Your task to perform on an android device: The old wolf Wooden wall mounted cabinet looks good, Compare the prices of the old wolf wooden wall mounted cabinet with the similar products in the Flipkart app .
Image 0: 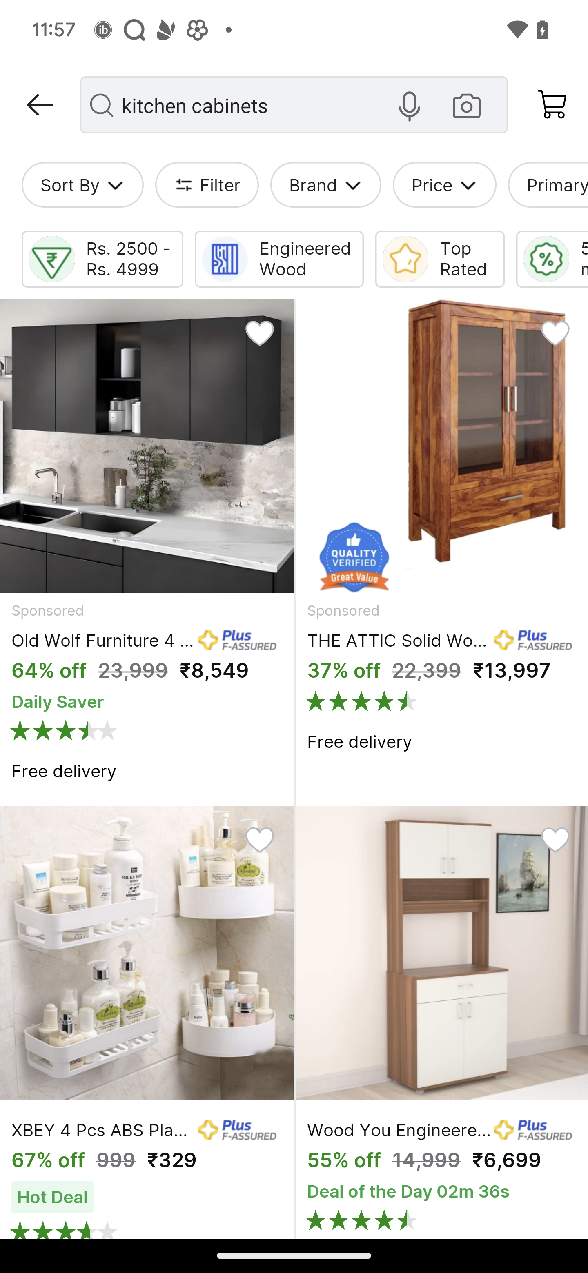
Click on the suggested item
Step 0: click (90, 432)
Image 1: 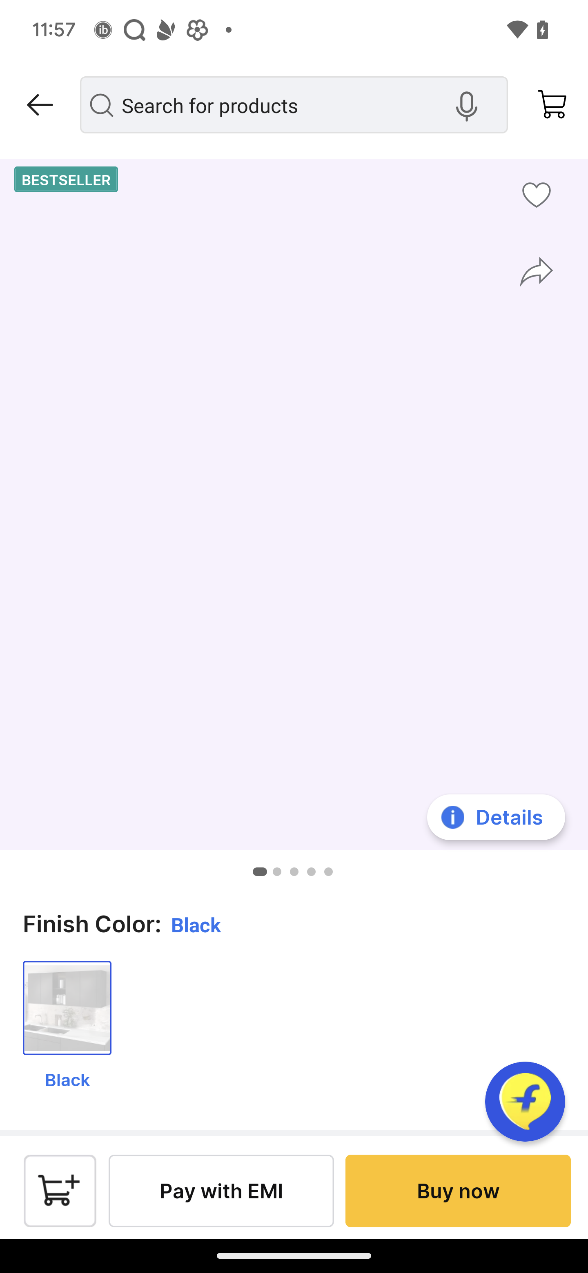
Click on the suggested item
Step 1: wait
Image 2: 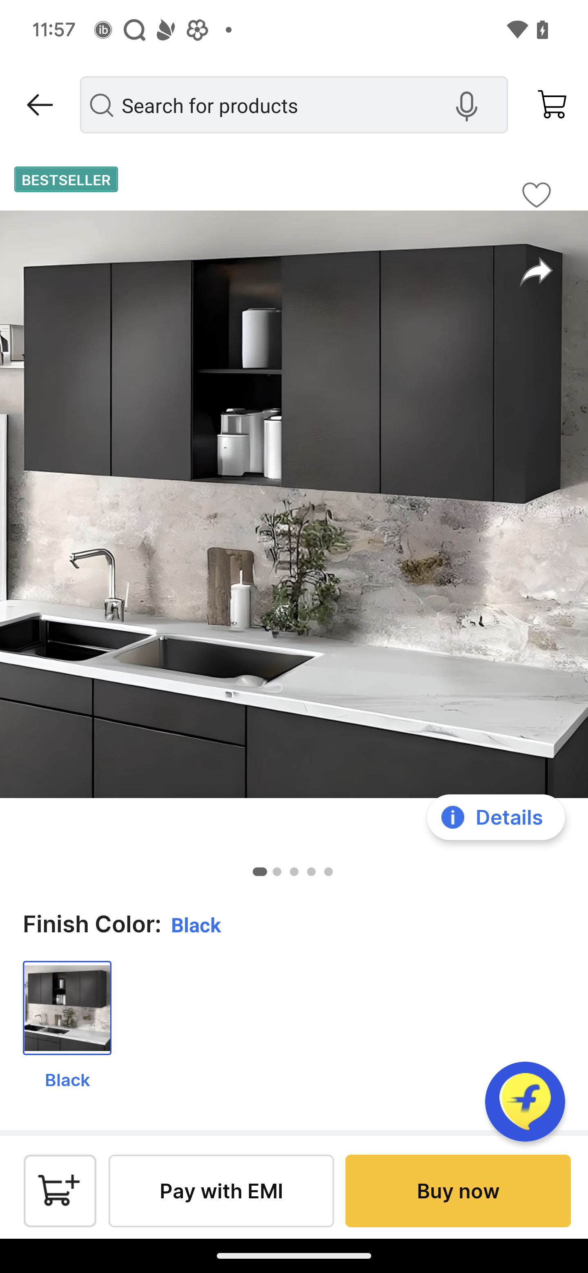
Swipe up on the screen
Step 2: scroll down
Image 3: 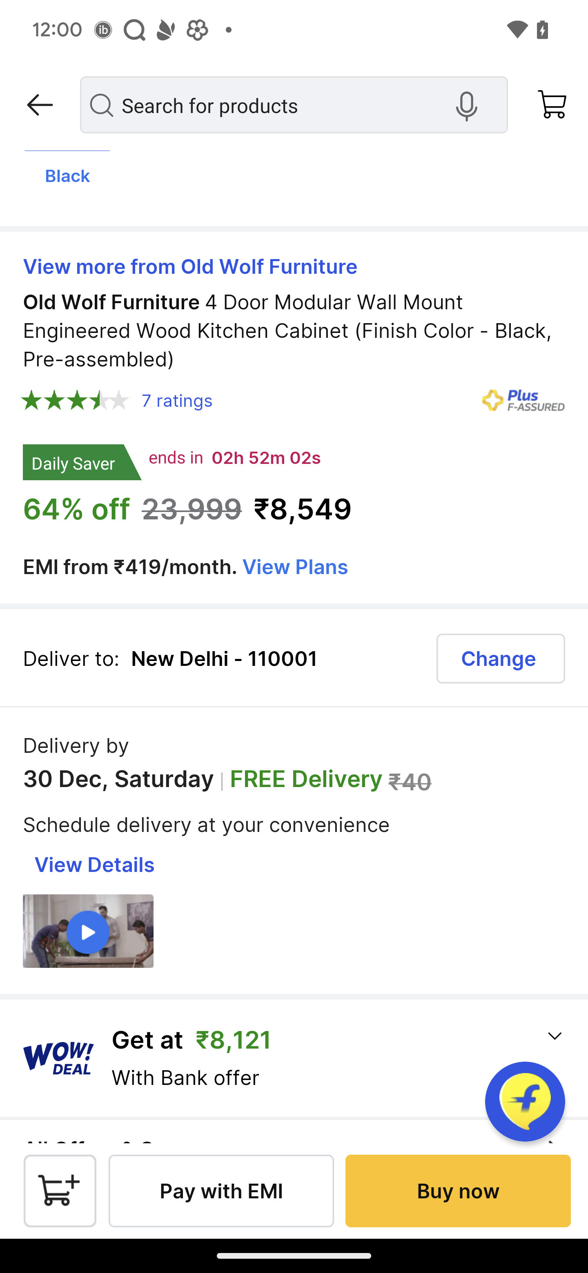
Swipe up on the screen
Step 3: scroll down
Image 4: 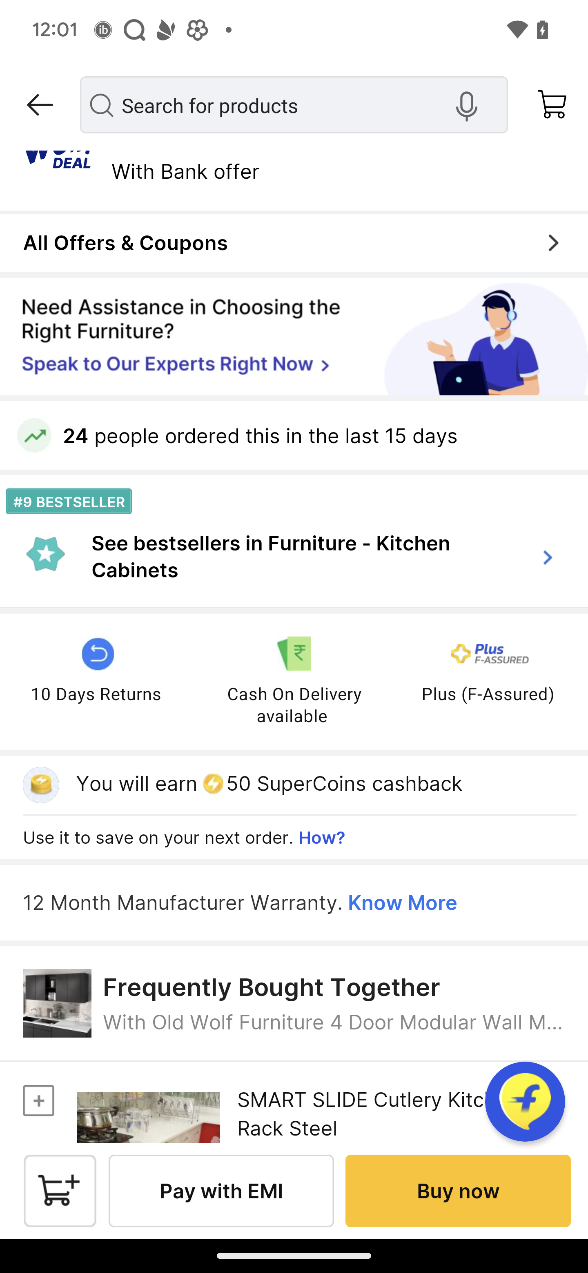
Swipe up on the screen
Step 4: scroll down
Image 5: 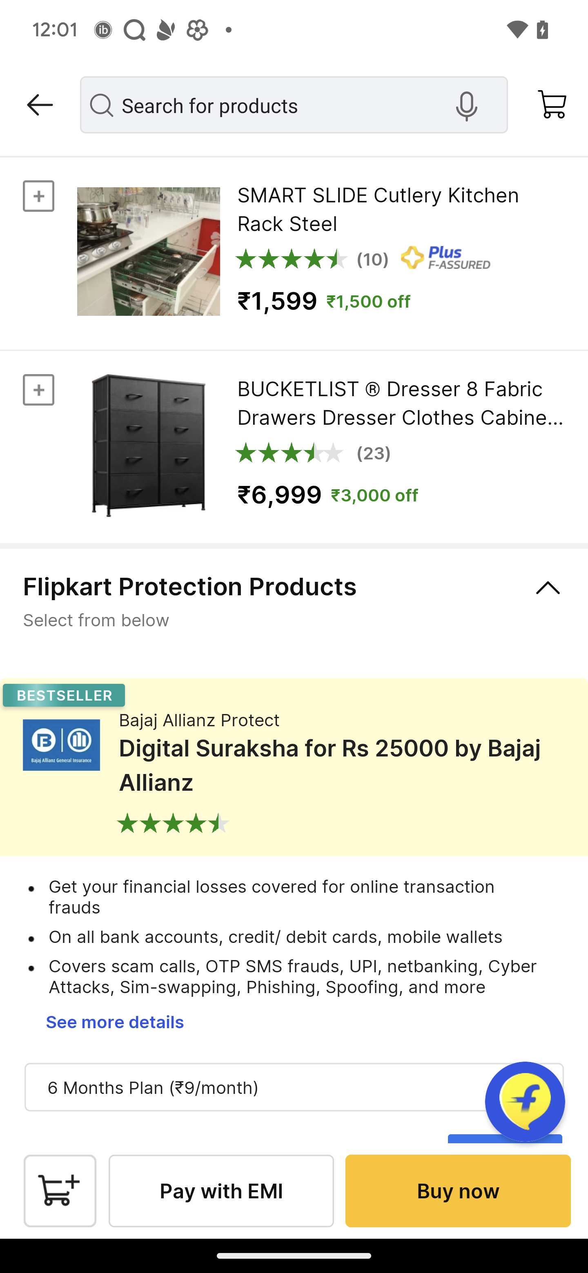
Swipe up on the screen
Step 5: scroll down
Image 6: 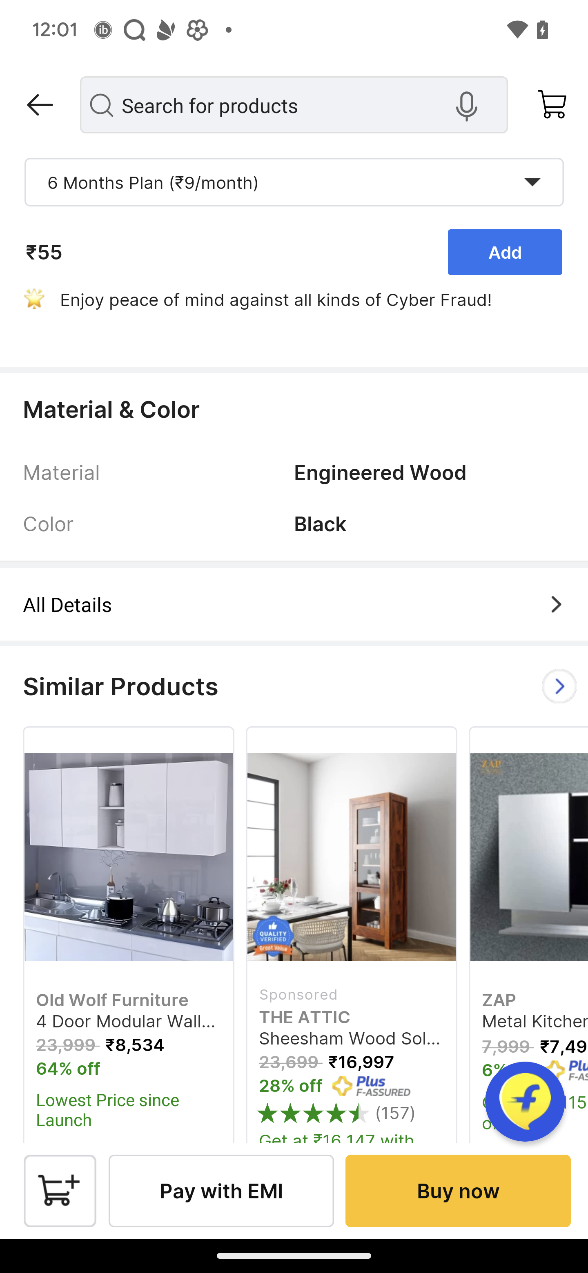
Swipe up on the screen
Step 6: scroll down
Image 7: 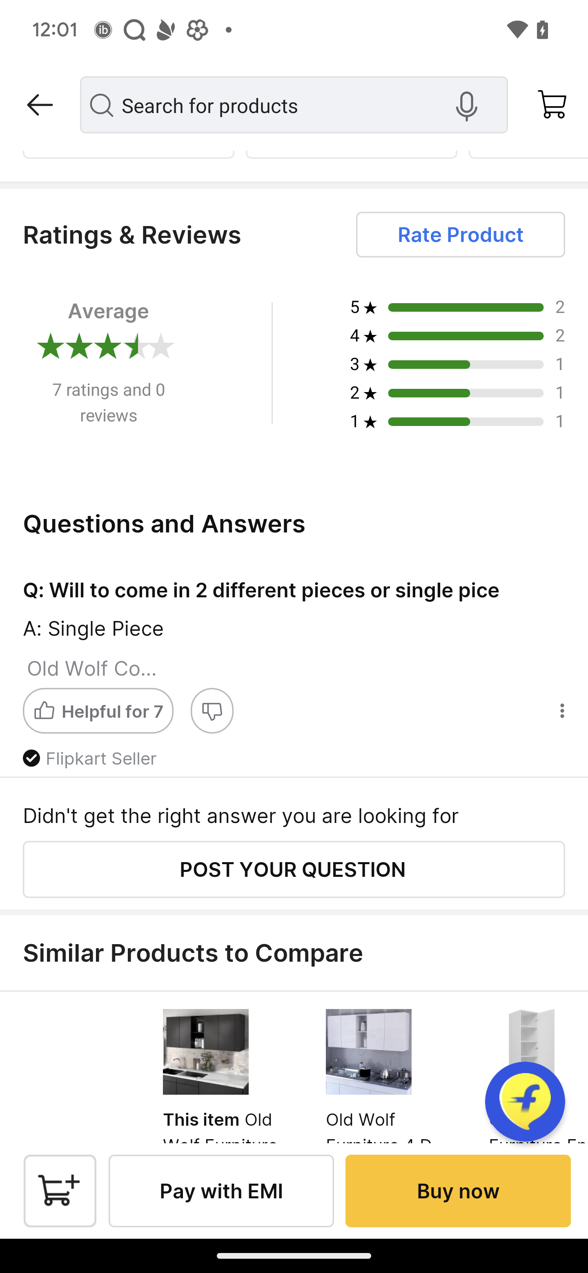
Swipe up on the screen
Step 7: scroll down